Your task to perform on an android device: Share my favorite book, The Fellowship of the Ring, with my personal email address.
Image 0: 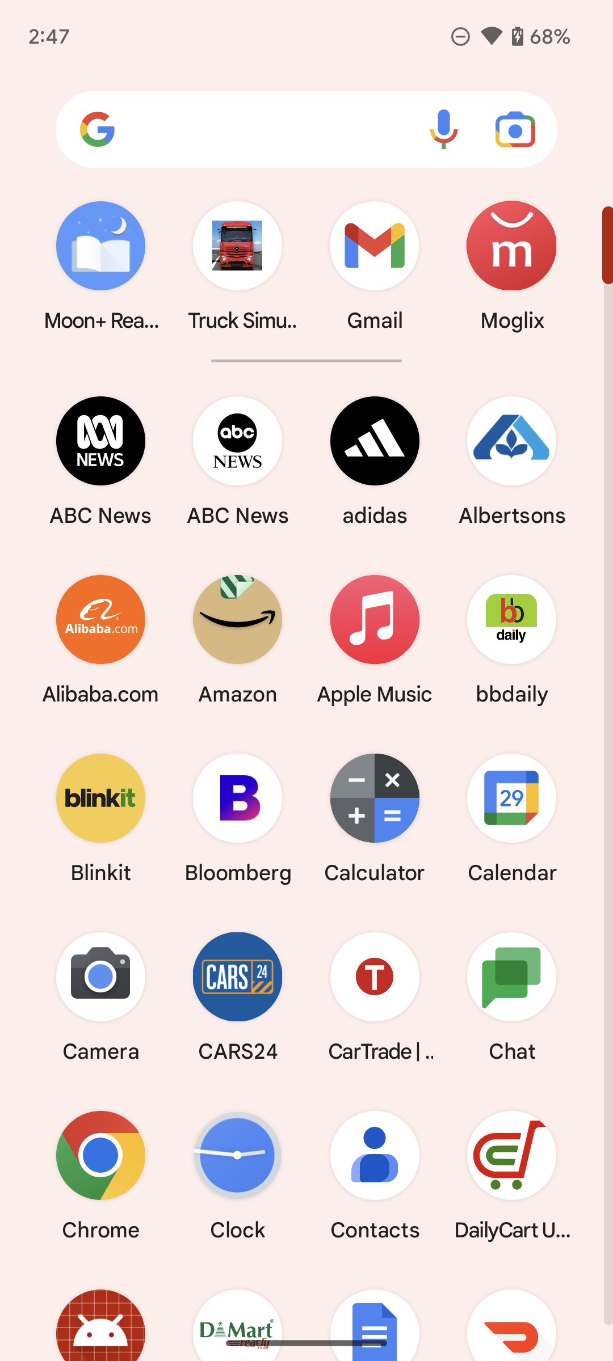
Open Moon+ Reader app.
Step 0: open app "Moon+ Reader"
Image 1: 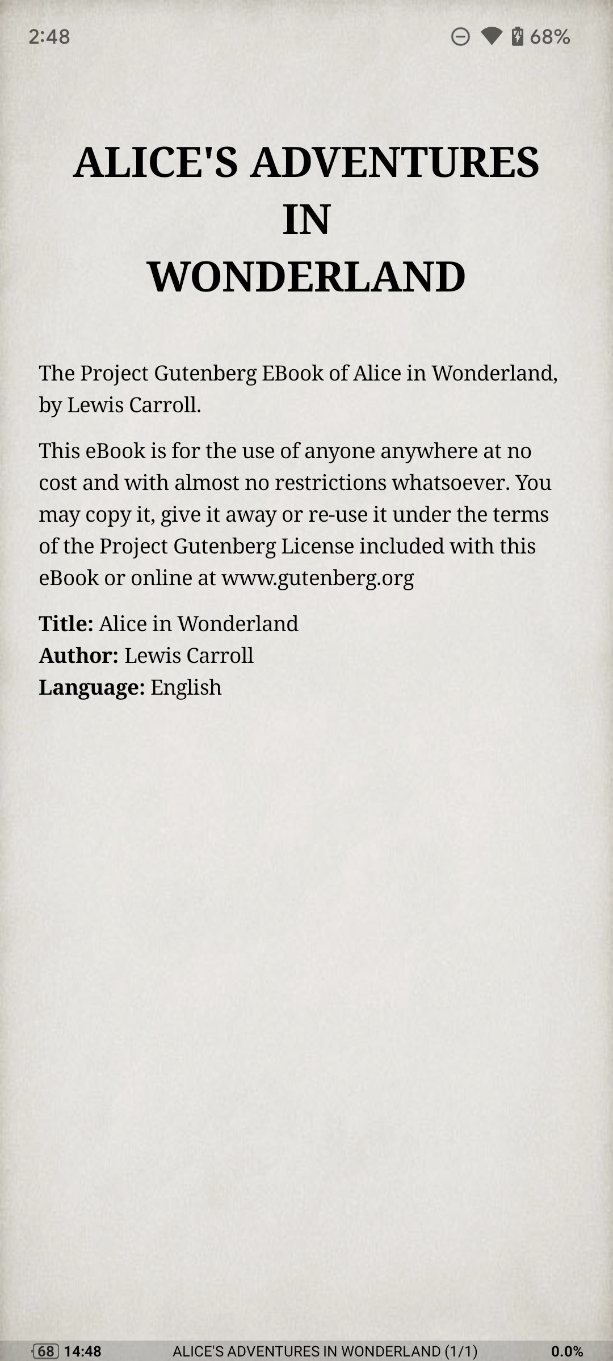
Open Moon+ Reader app.
Step 1: wait
Image 2: 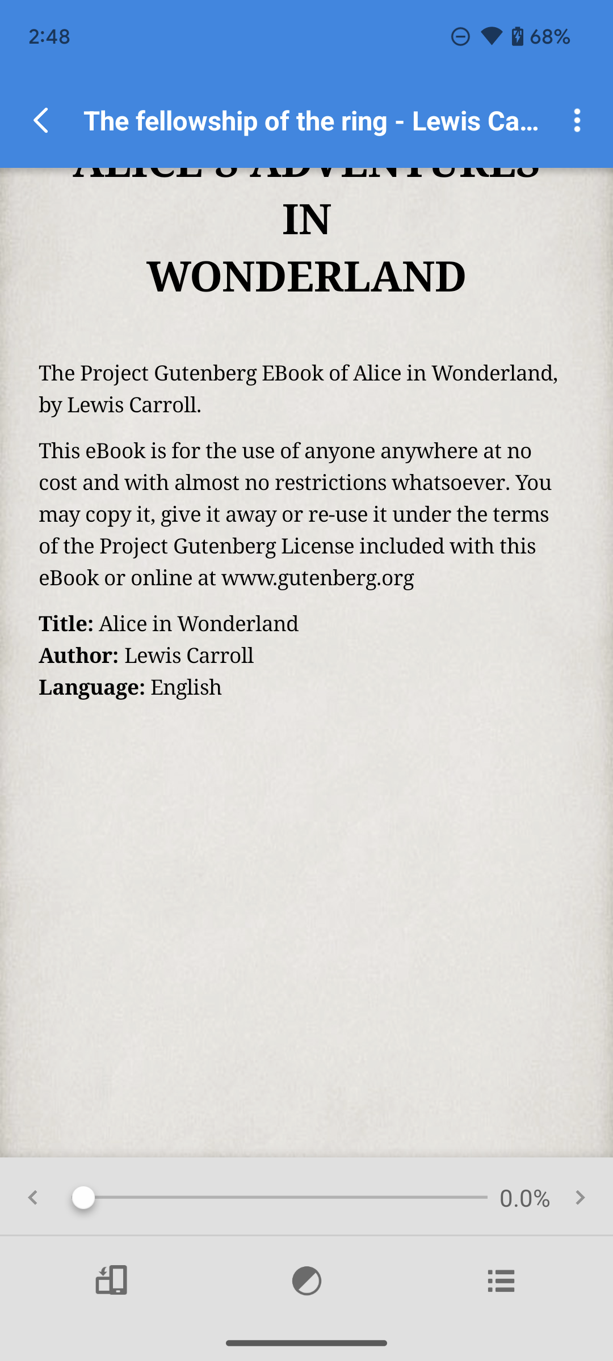
Click on the three dots on the top right corner of the screen.
Step 2: click (577, 120)
Image 3: 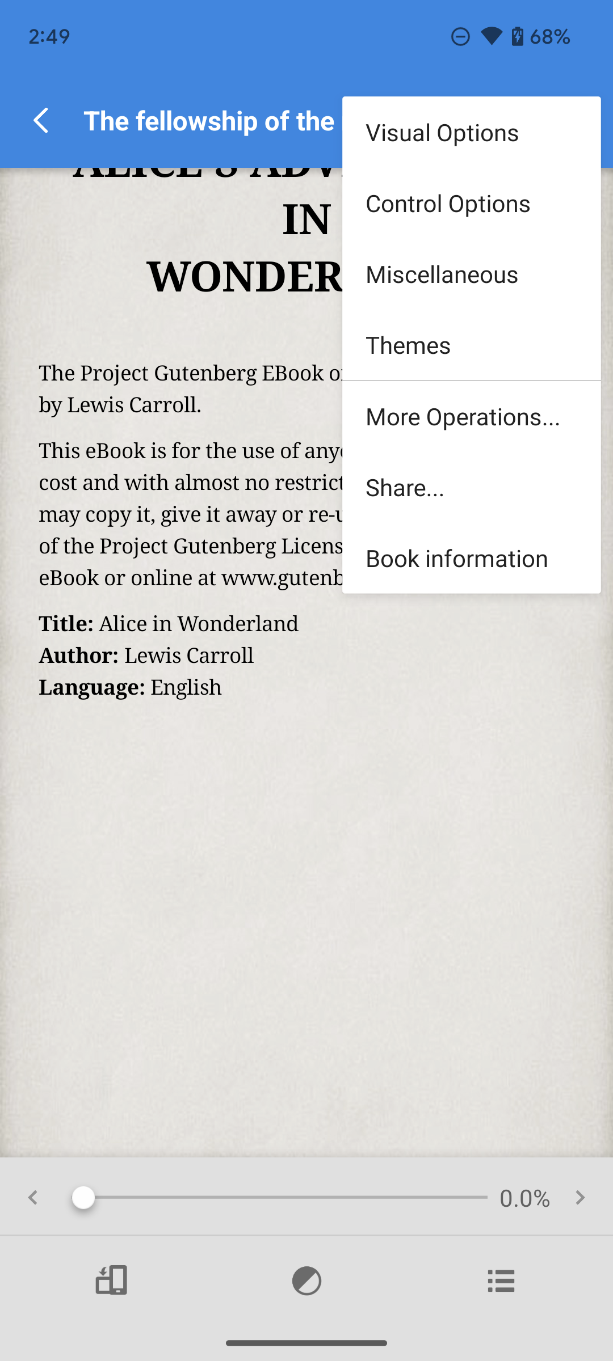
Click on the share option on the screen.
Step 3: click (471, 487)
Image 4: 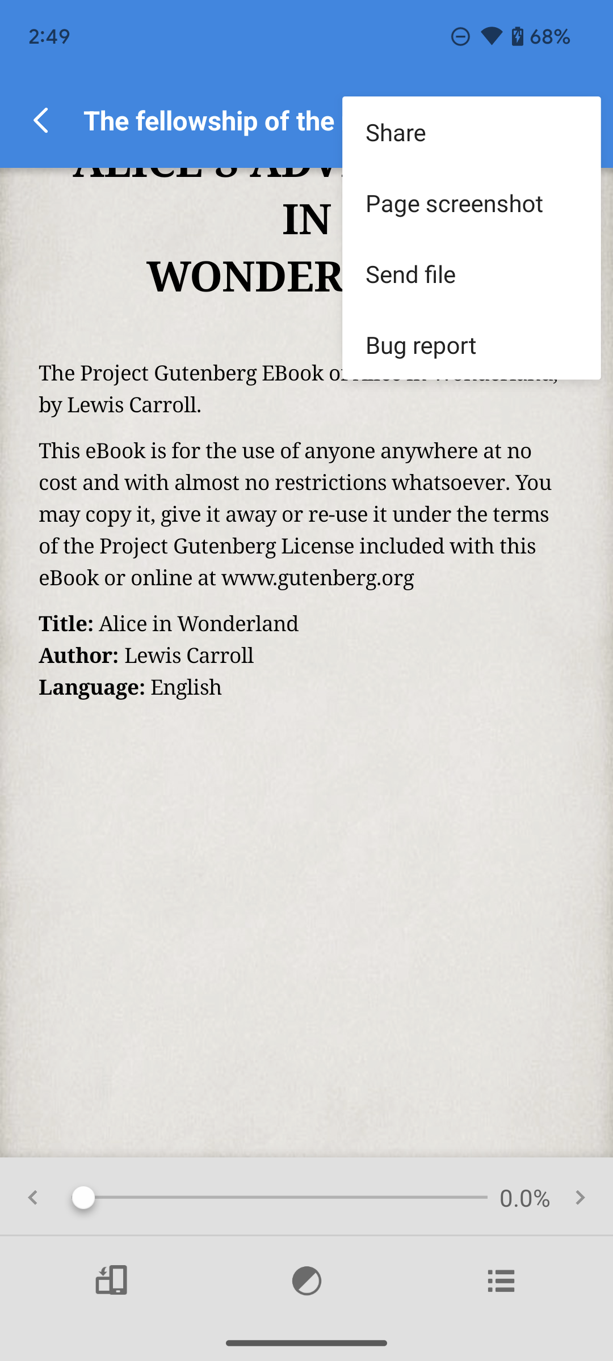
Click on the Share option on the top of the screen.
Step 4: click (471, 132)
Image 5: 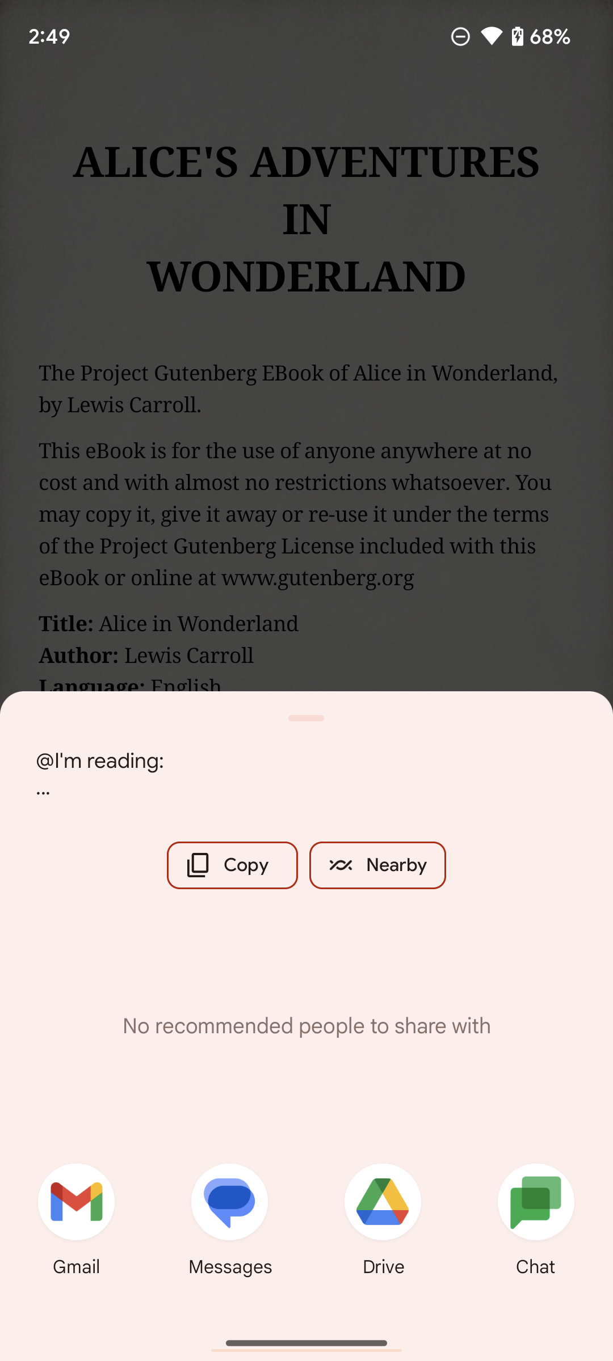
Click on the Gmail icon on the screen.
Step 5: click (75, 1202)
Image 6: 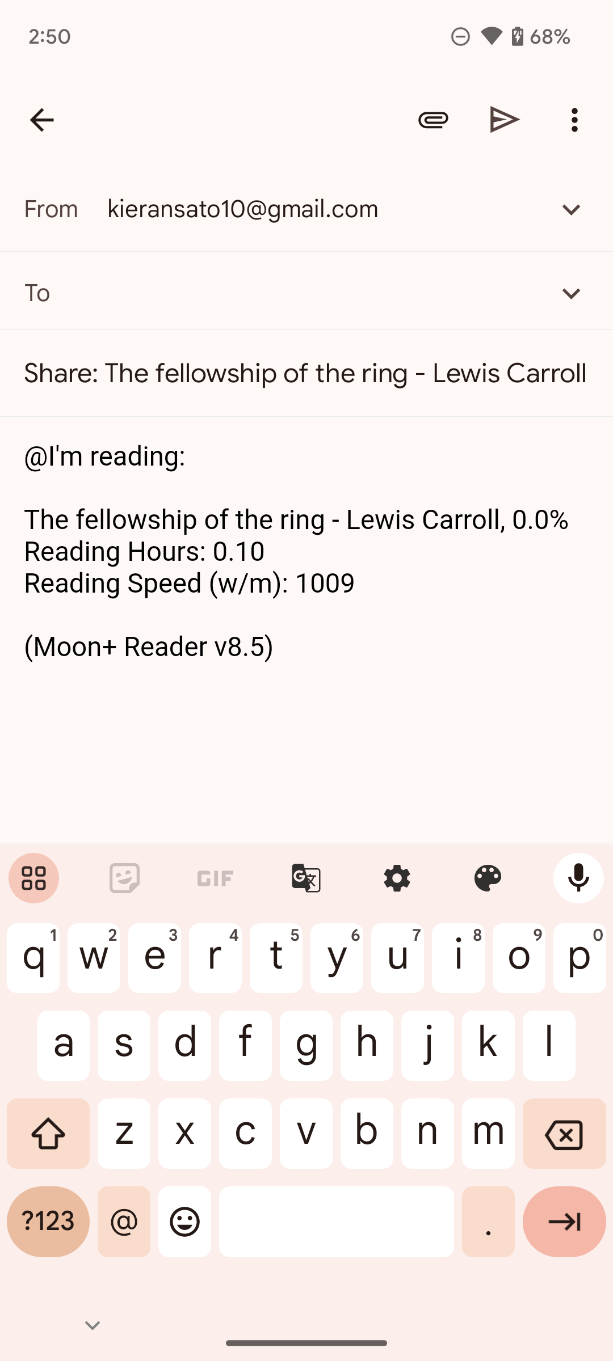
Type lucaskramer733@gmail.com on the 'to' field.
Step 6: type "Lucaskramer733@gmail.com"
Image 7: 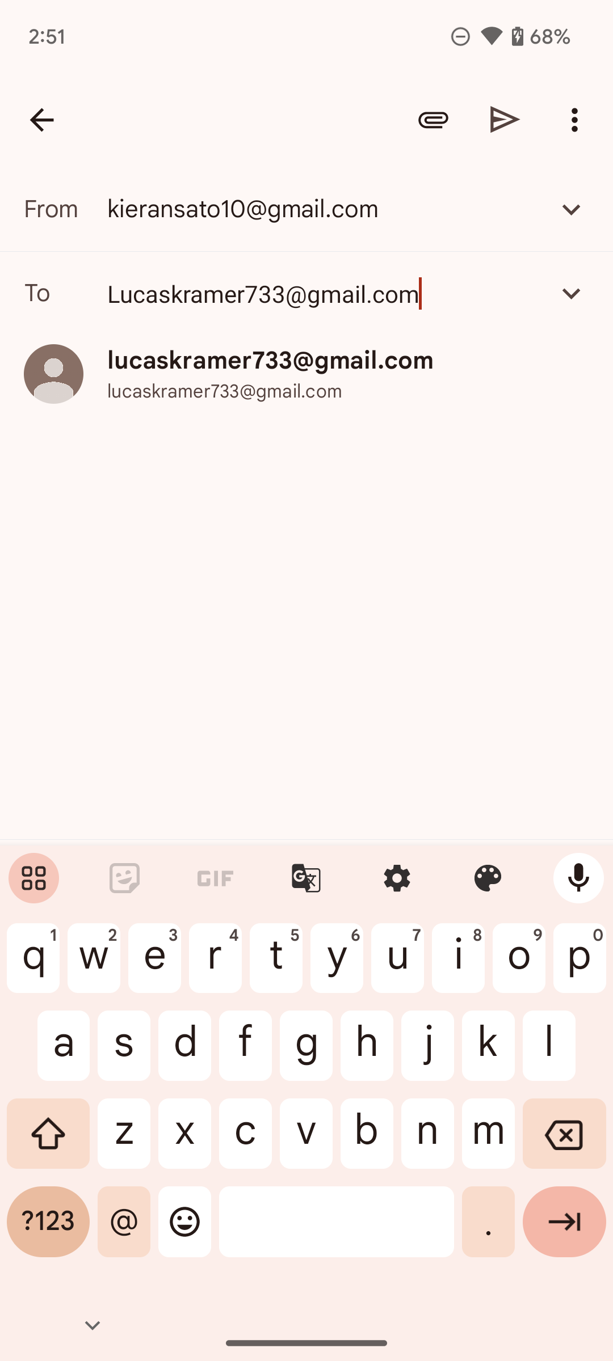
Click on the send icon on the top of the screen.
Step 7: click (505, 120)